Your task to perform on an android device: I needed formal pants for my office, so browse for "black formal pants for women" on the Temu app.
Image 0: 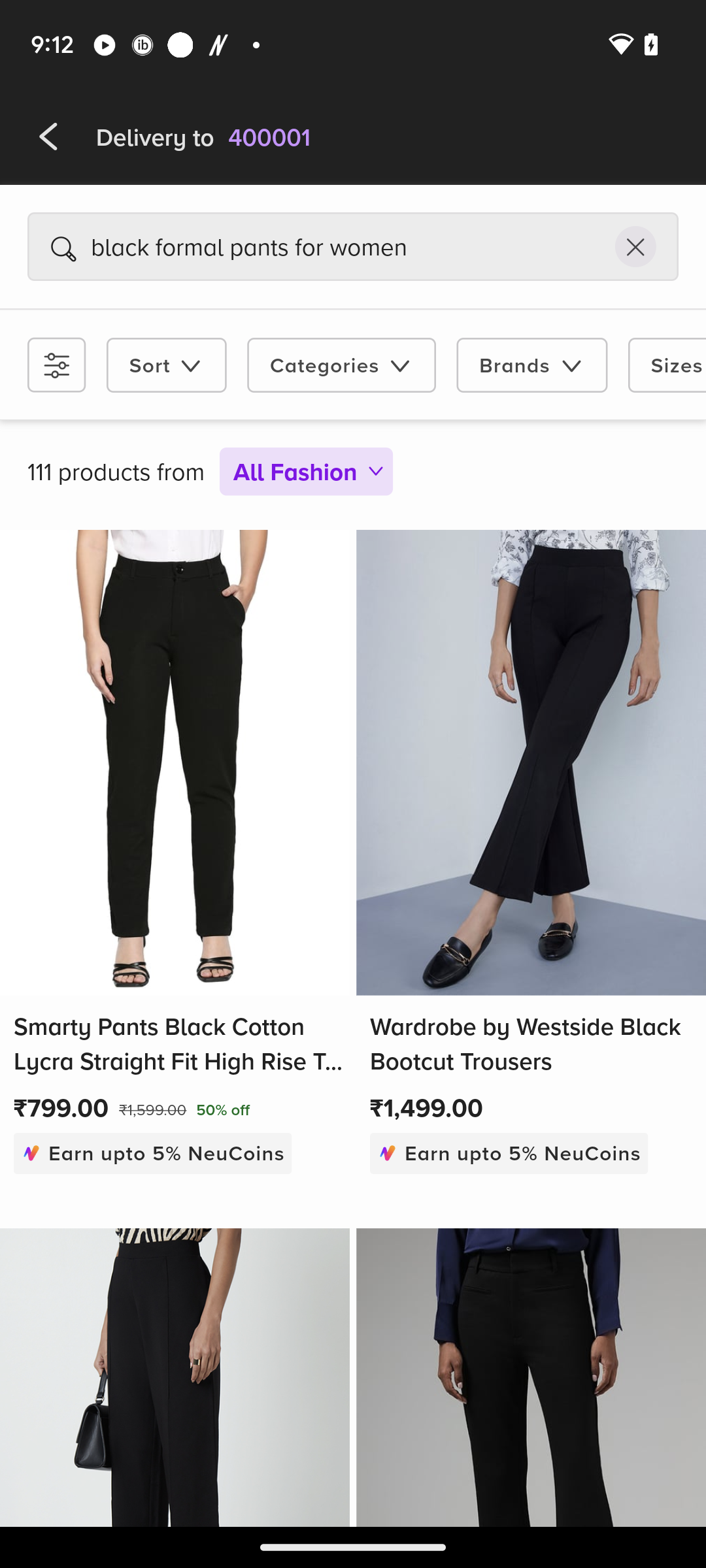
Open the Temu app.
Step 0: open app "Temu"
Image 1: 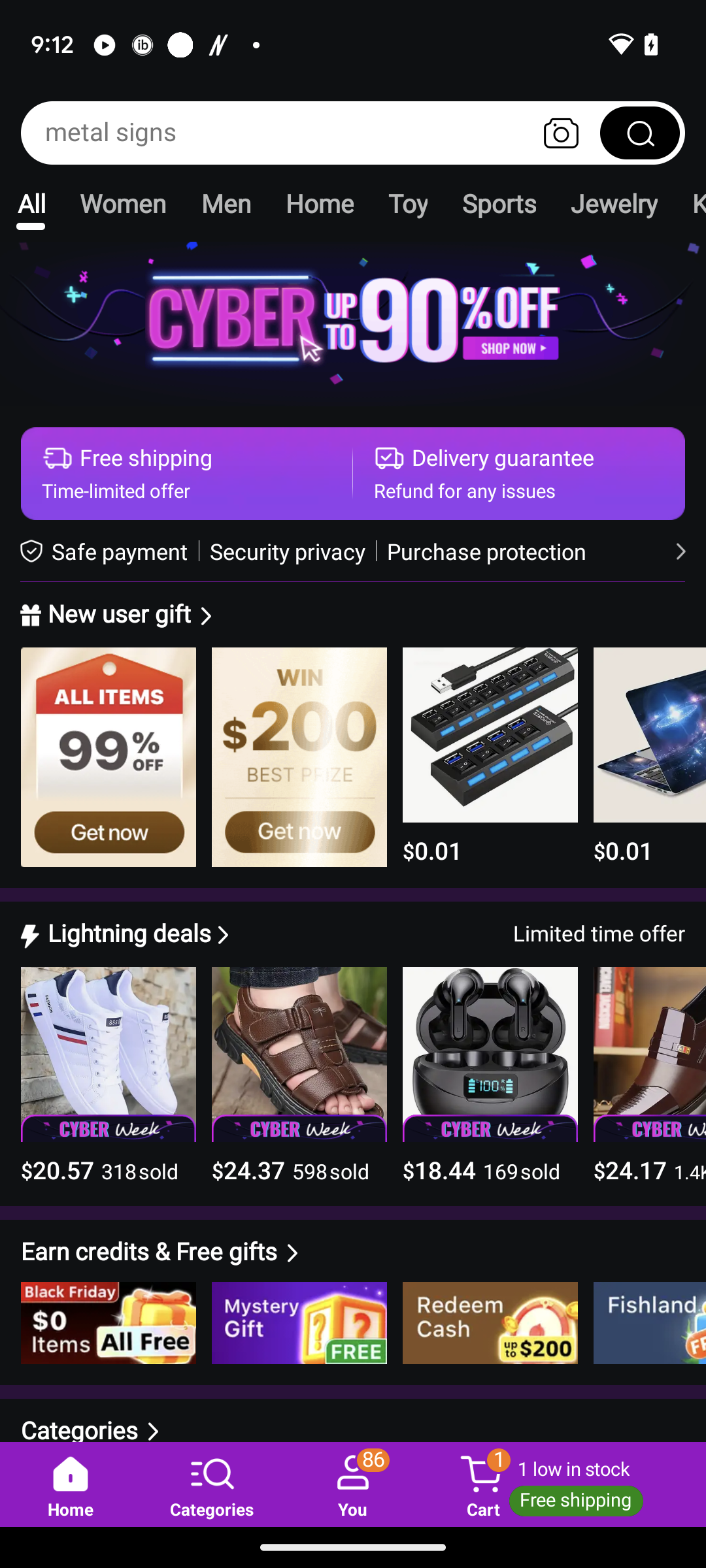
Click on the search box.
Step 1: click (277, 133)
Image 2: 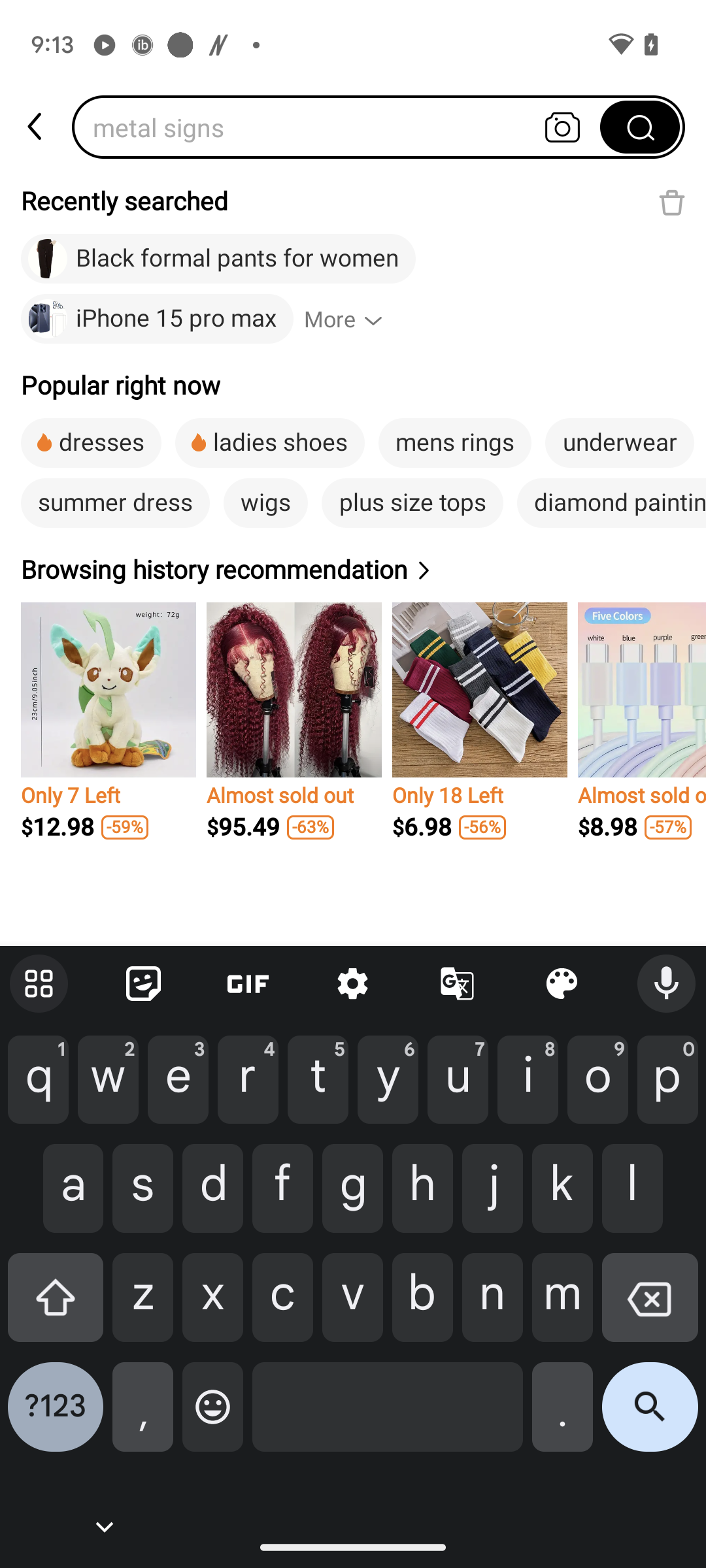
Type "black formal pants for women" in the search box.
Step 2: type "black formal pants for women"
Image 3: 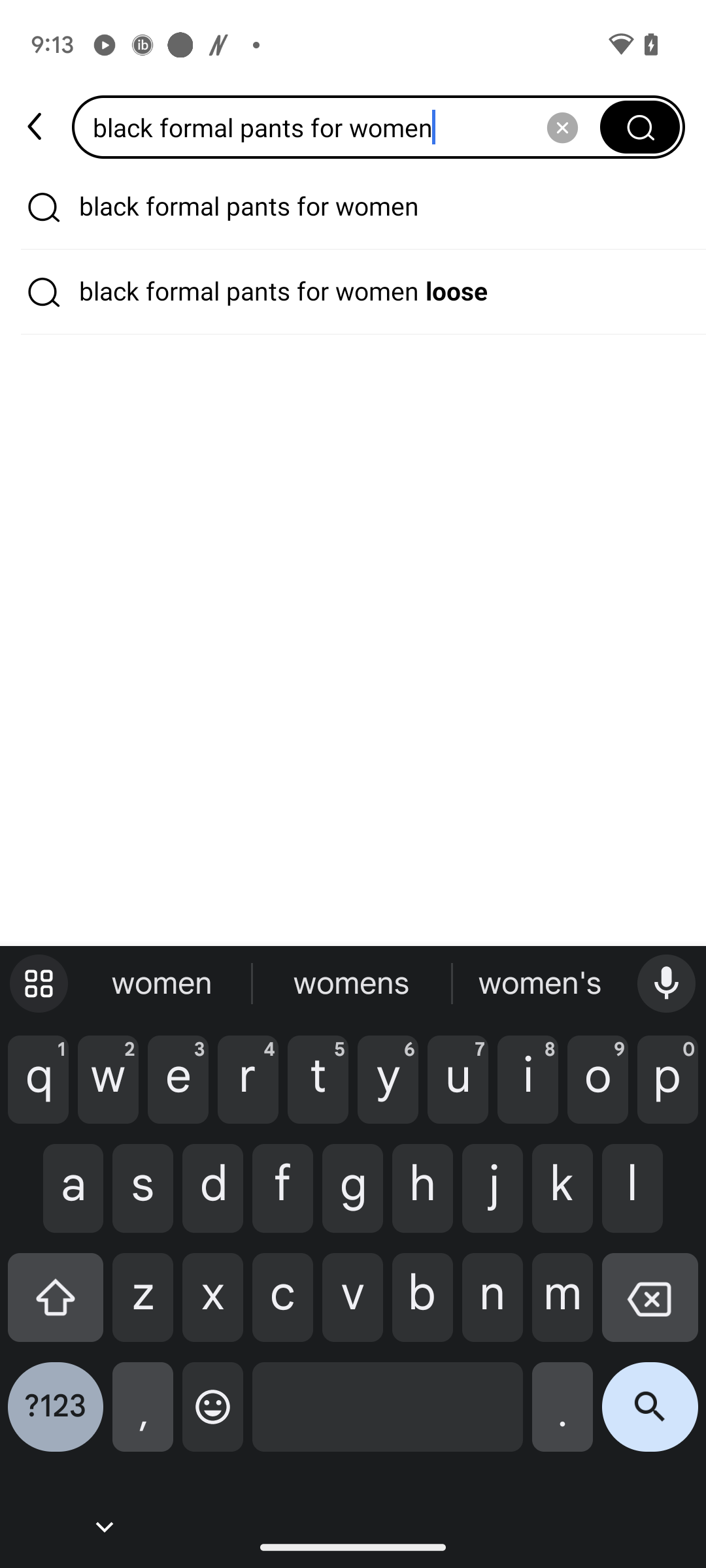
Click on the Search icon at the bottom right corner of the keyboard
Step 3: click (650, 1417)